Your task to perform on an android device: Open the digital alarm app and snooze the alarm.
Image 0: 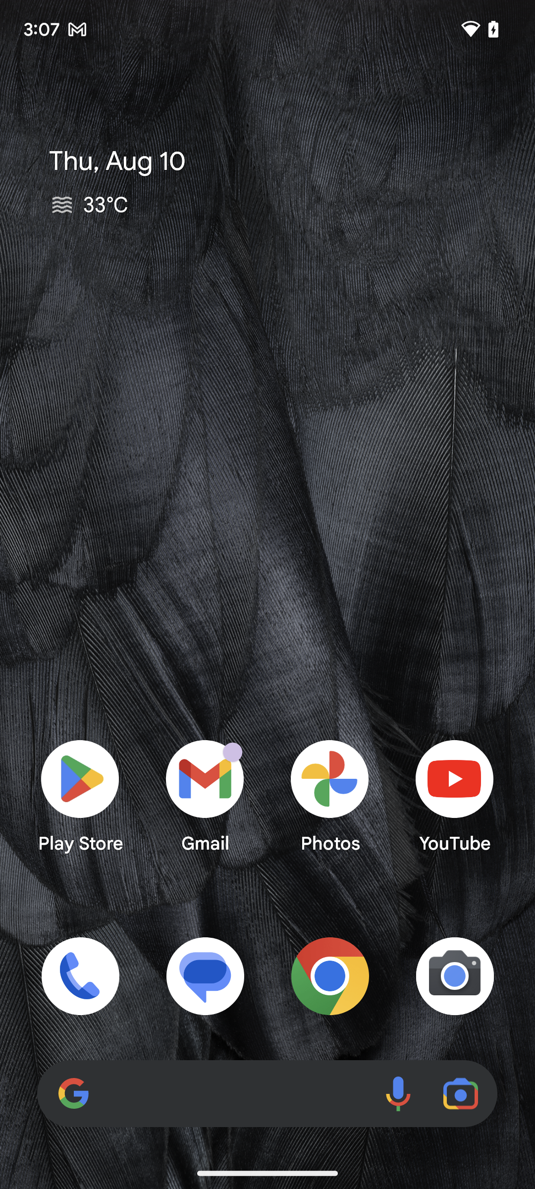
Open the digital alarm app.
Step 0: open app "Digital Alarm Clock"
Image 1: 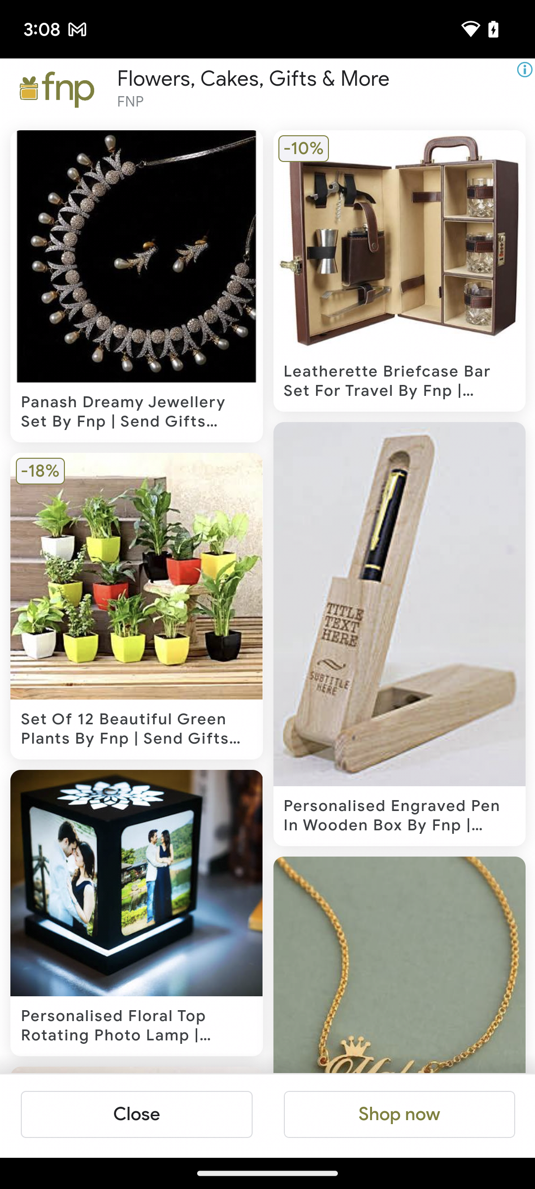
Open the digital alarm app.
Step 1: wait
Image 3: 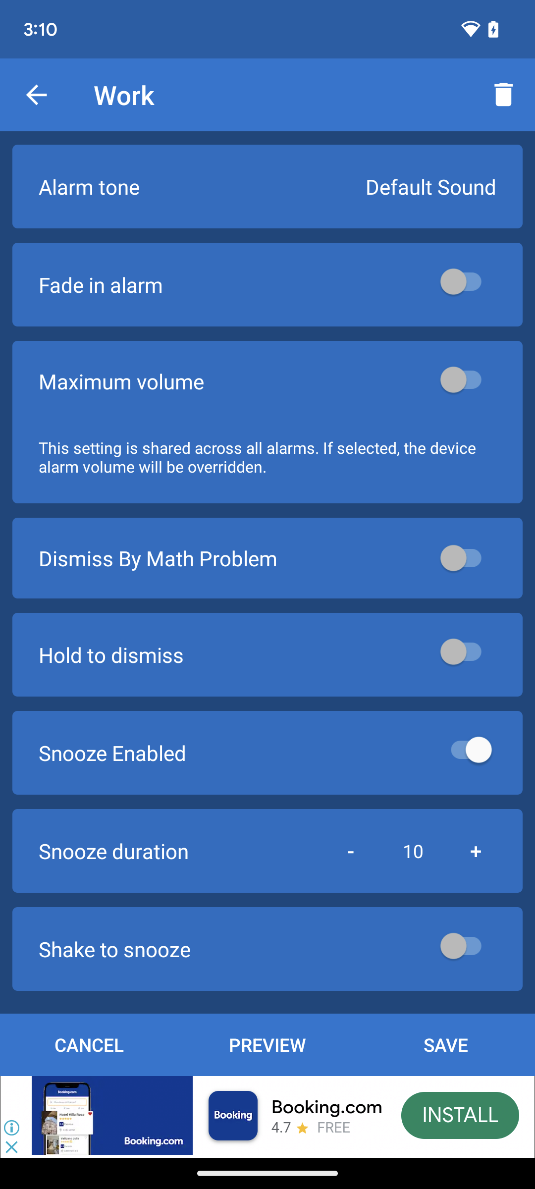
Tap on shake to snooze.
Step 3: click (364, 946)
Image 5: 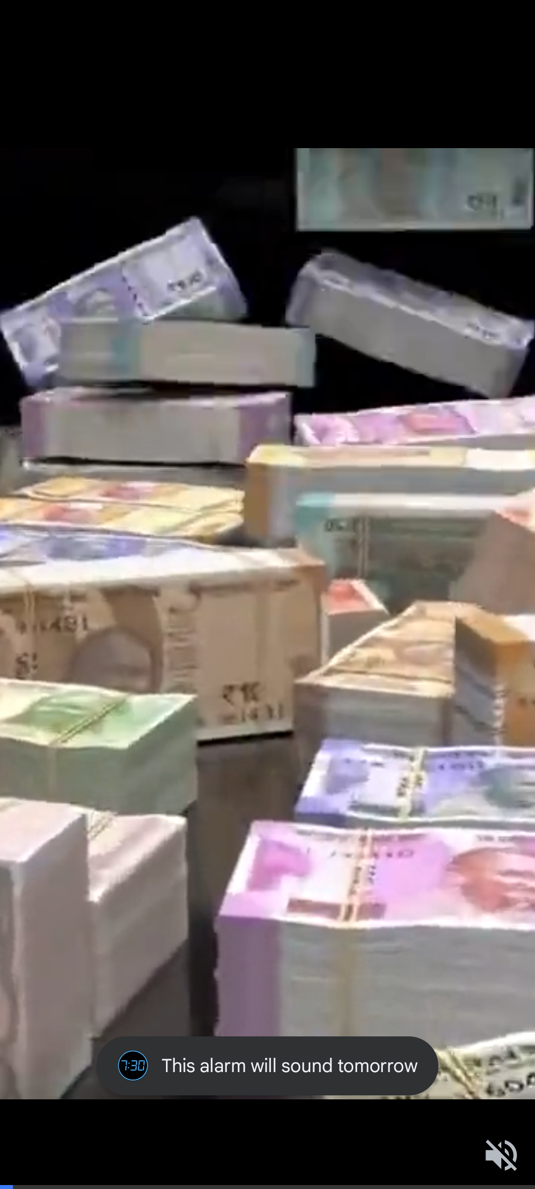
Tap on Save.
Step 5: wait